Your task to perform on an android device: Create a new document related to new Furniture in the Adobe app.
Image 0: 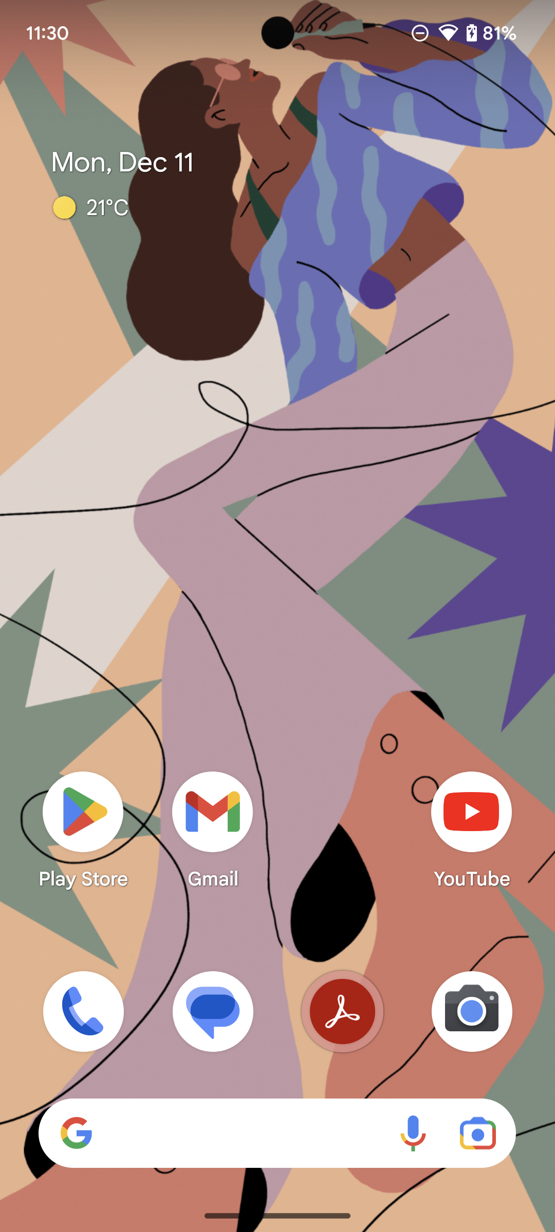
Open Adobe app.
Step 0: open app "Adobe Acrobat"
Image 2: 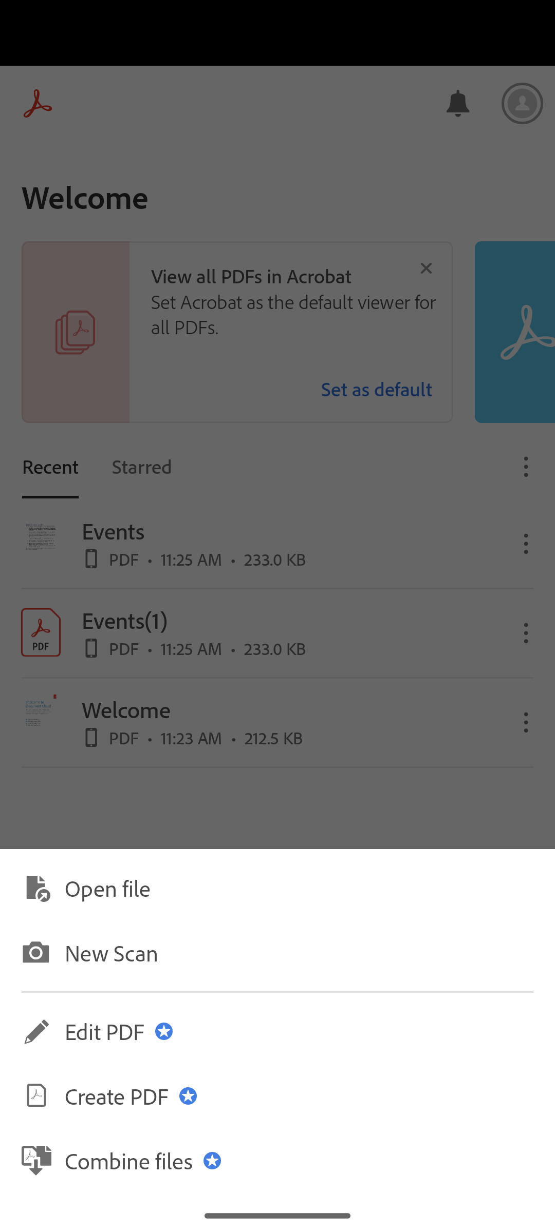
Click on the New Scan on the screen.
Step 2: click (277, 952)
Image 3: 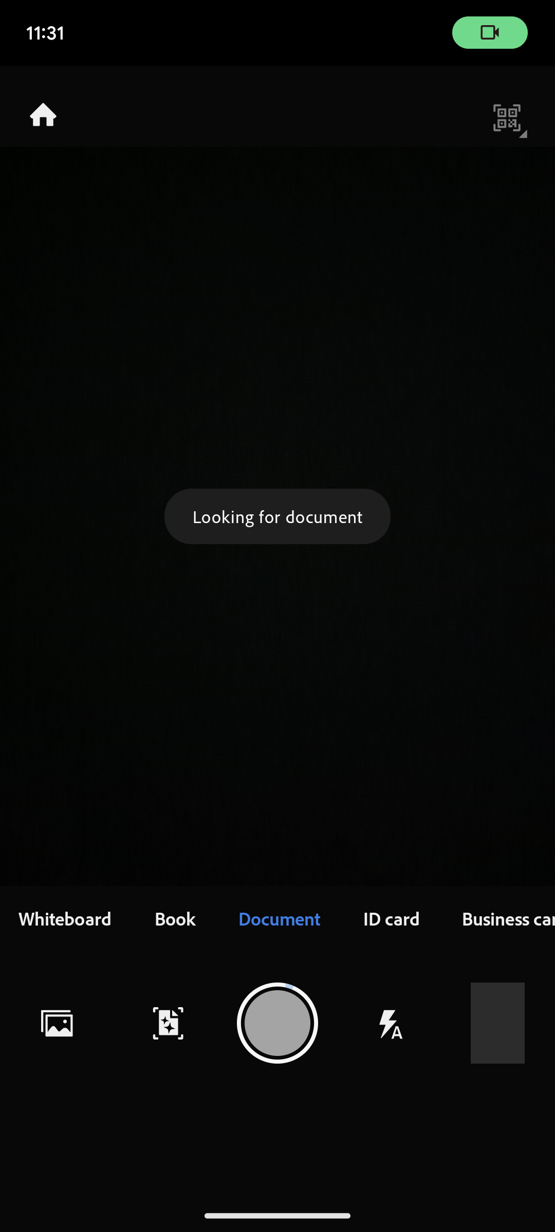
Click on the New Scan on the screen.
Step 3: wait
Image 4: 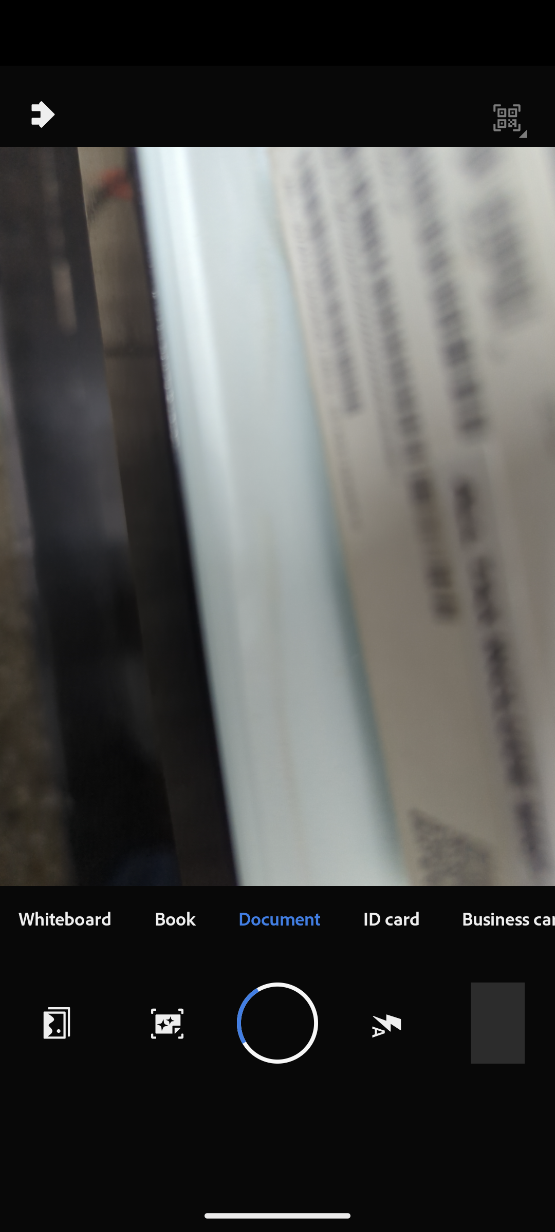
Click on the New Scan on the screen.
Step 4: wait
Image 5: 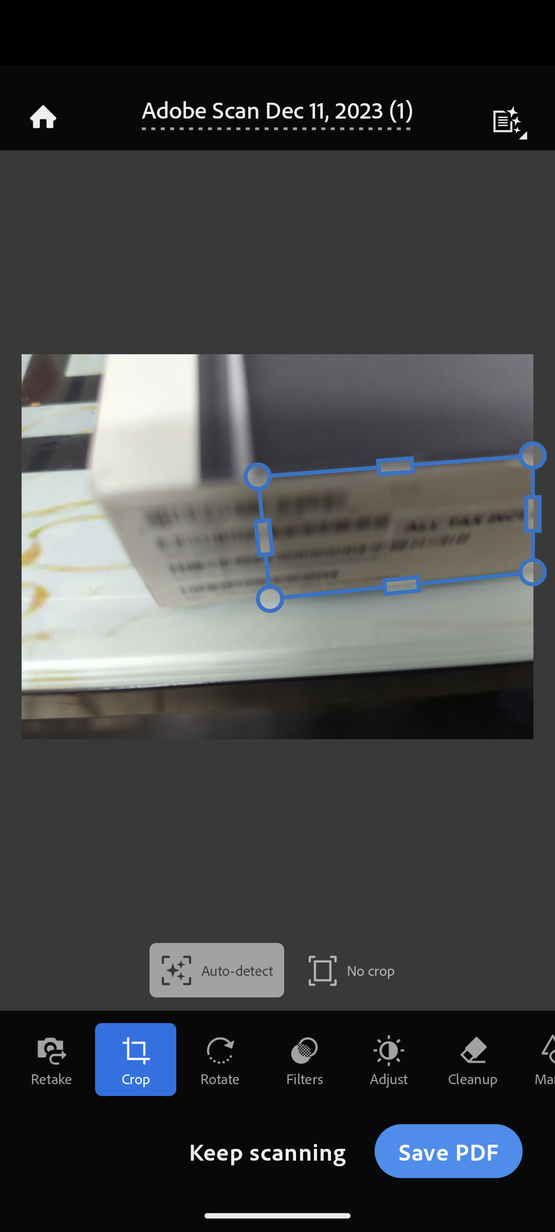
Click on the Save pdf option on the screen.
Step 5: click (444, 1157)